Your task to perform on an android device: On the Winni app, click on the splendid 10-yellow rose bouquet and add it to the cart.
Image 0: 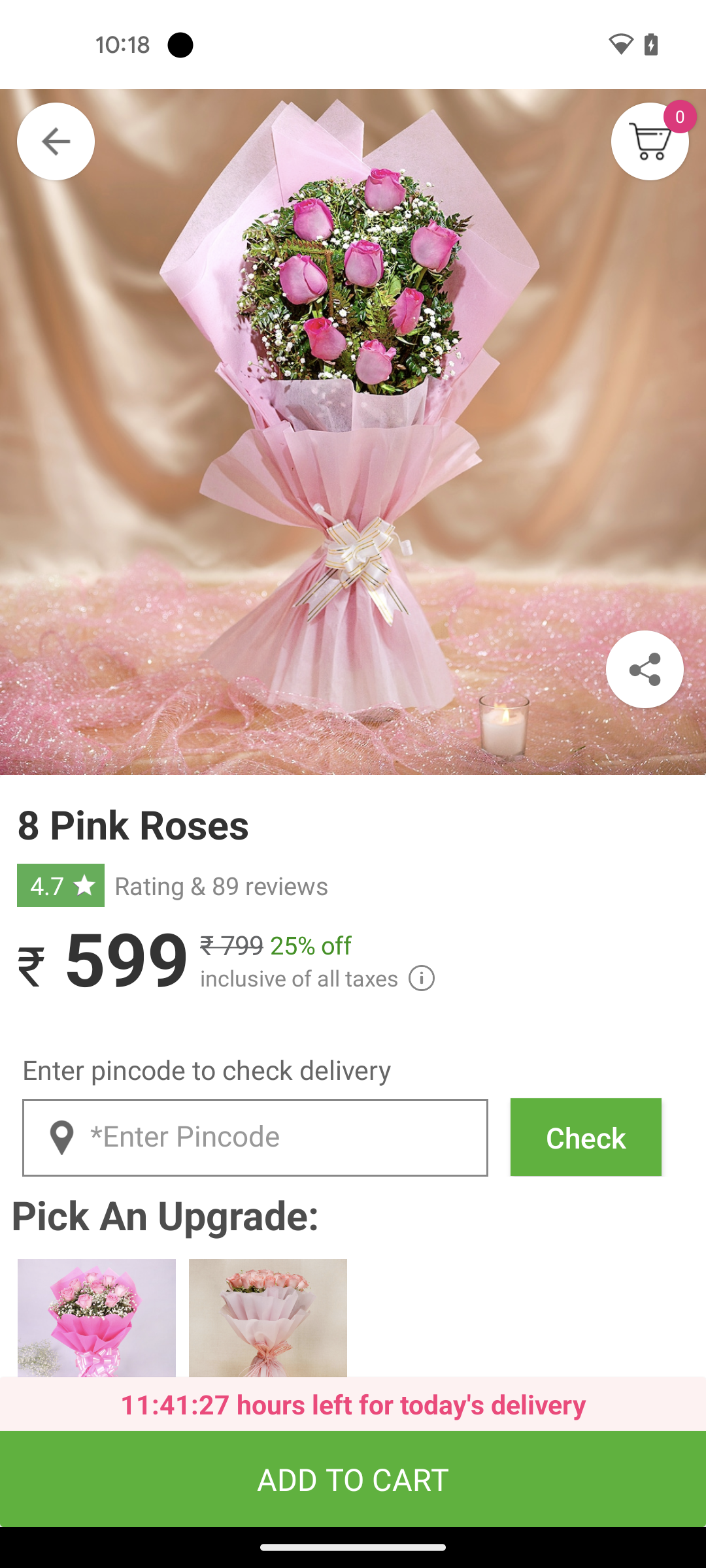
Go back to the previous page.
Step 0: press back button
Image 1: 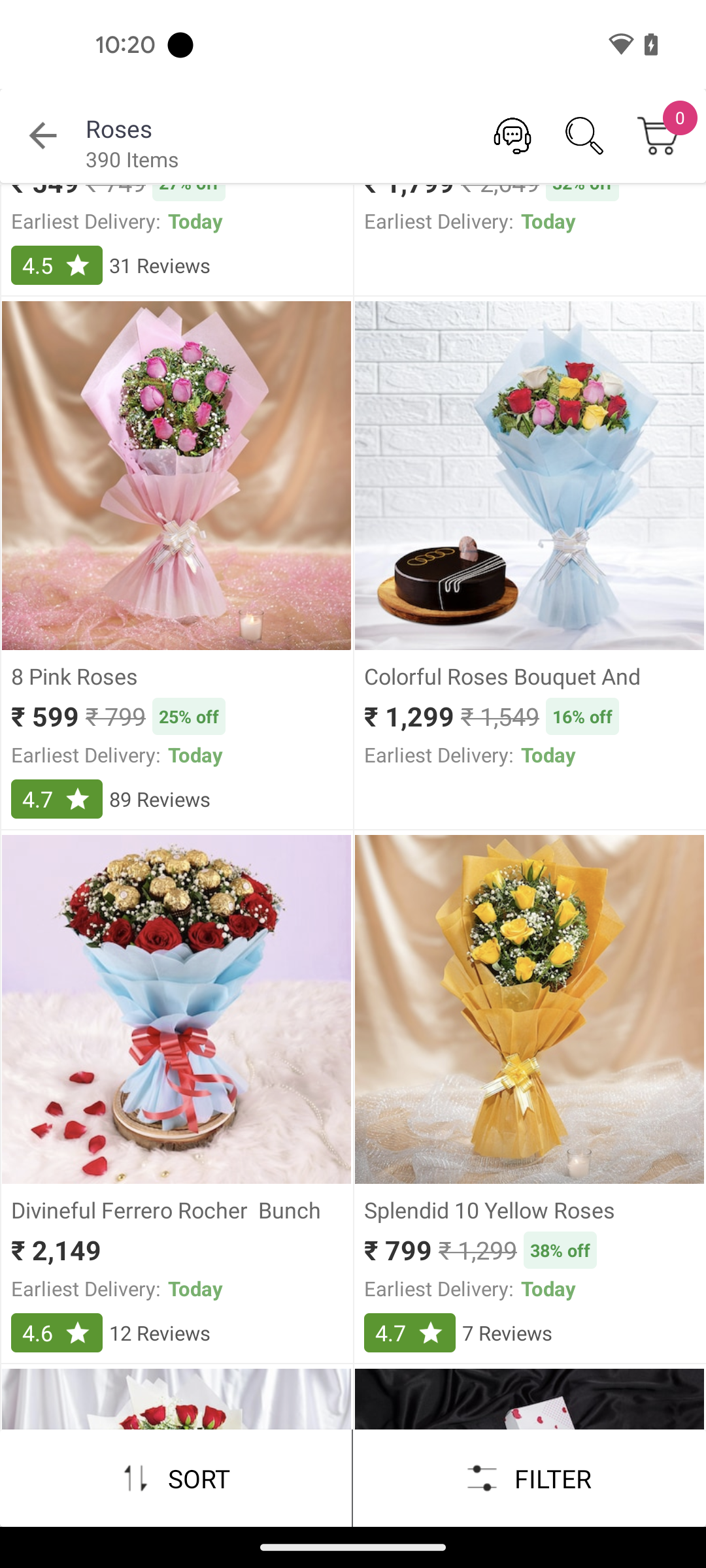
Click on the Splendid 10 Yellow Roses button at the middle of the screen.
Step 1: click (486, 1028)
Image 2: 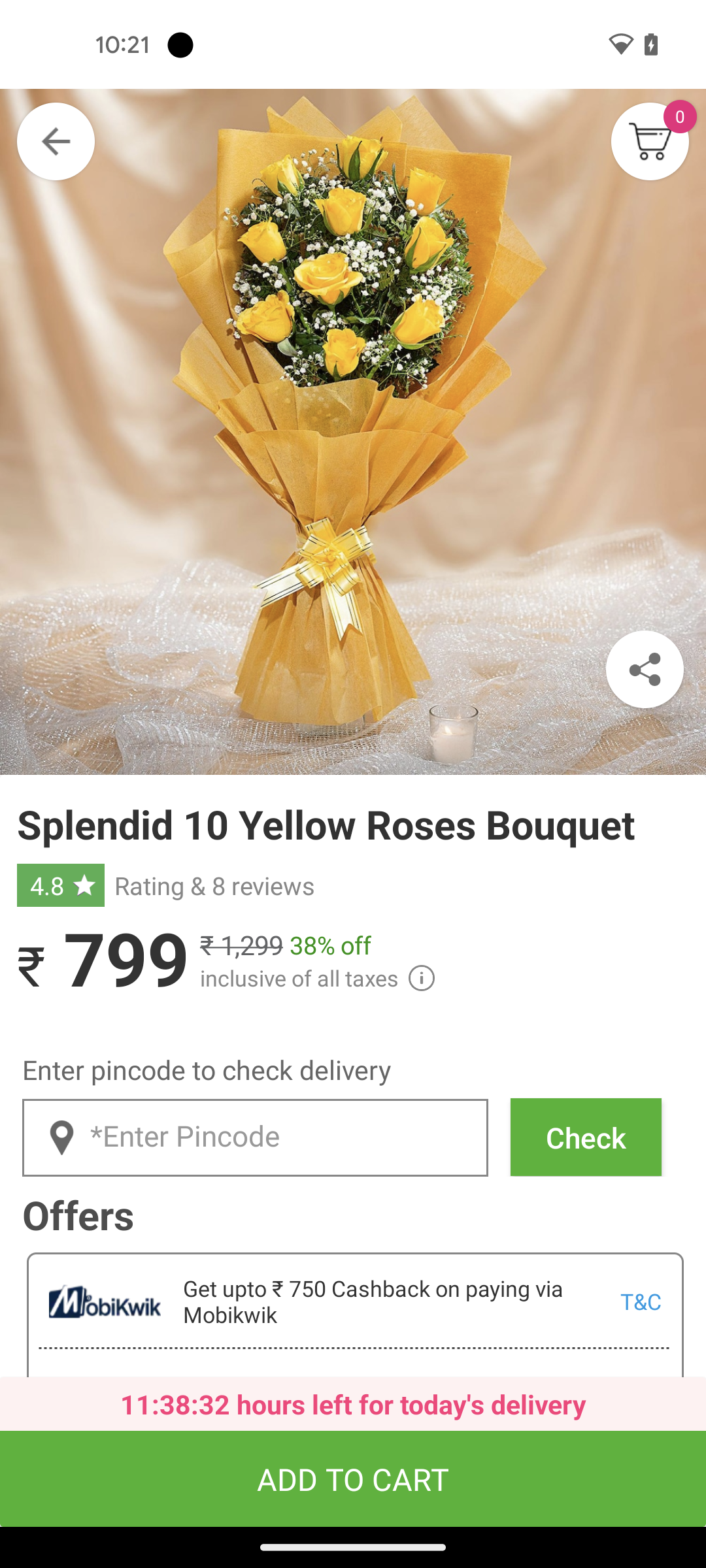
Now click on the add to cart button at the bottom of the screen.
Step 2: click (353, 1478)
Image 3: 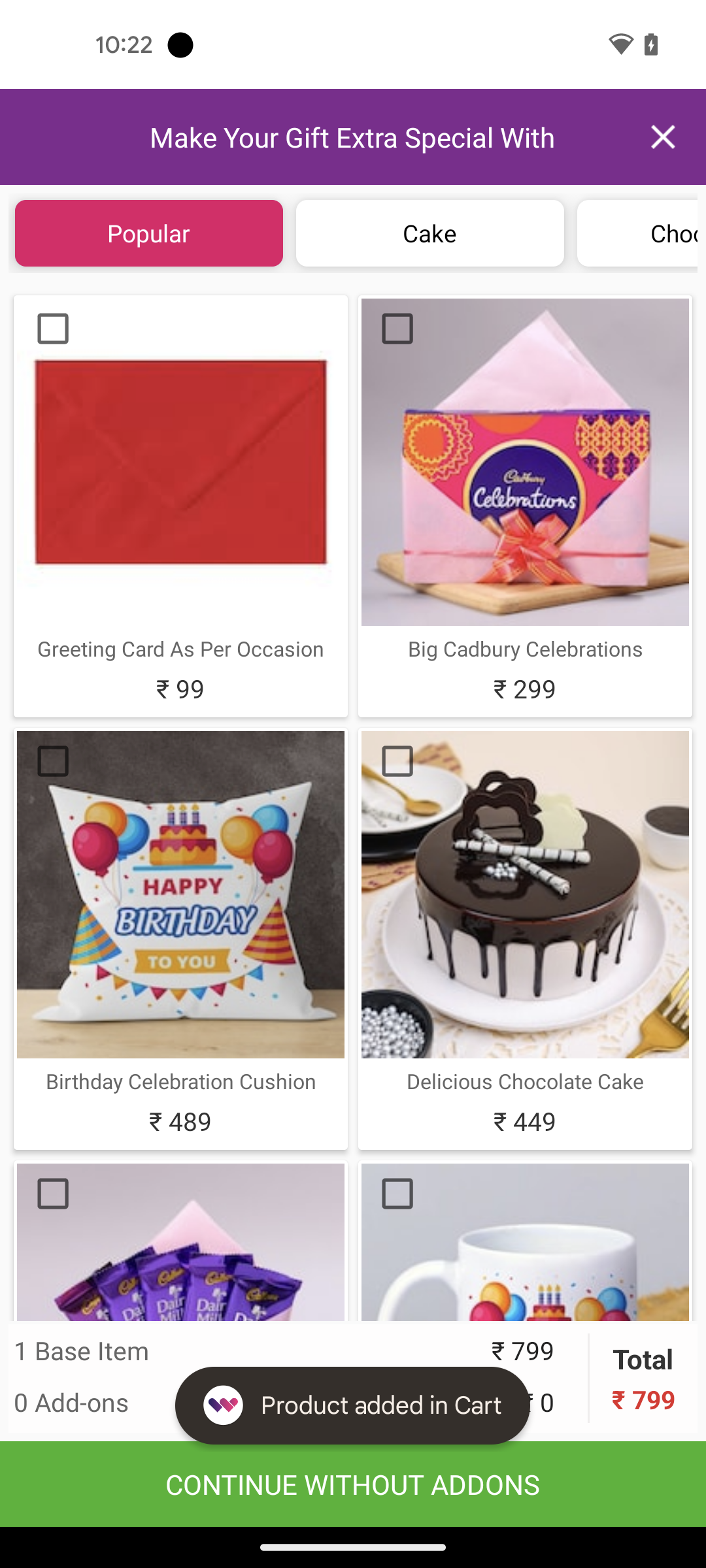
Click on the continue without addons tab at the bottom of the screen.
Step 3: click (352, 1484)